Your task to perform on an android device: I'm interested in reading the book "As a Man Thinketh" on the Webnovel app since it seems wonderful from the cover.
Image 0: 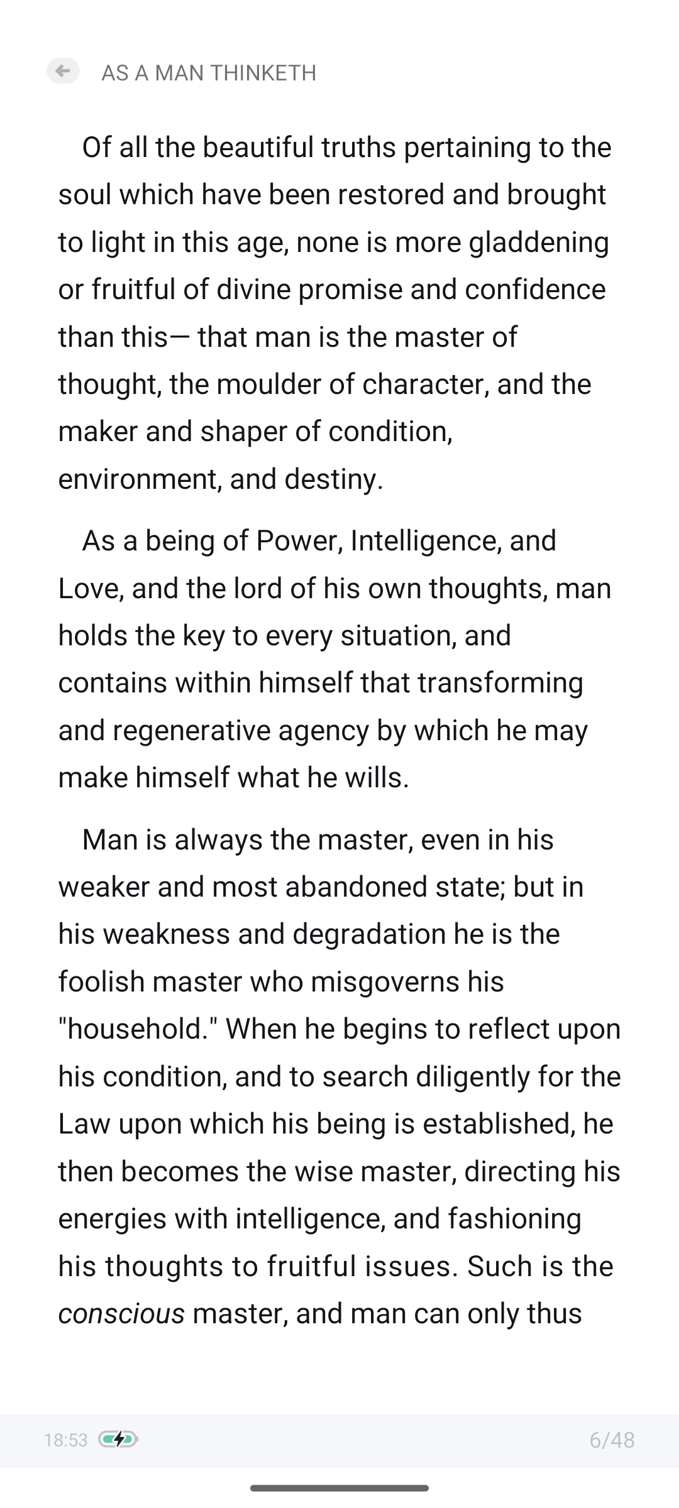
Swipe left to read more pages
Step 0: scroll right
Image 1: 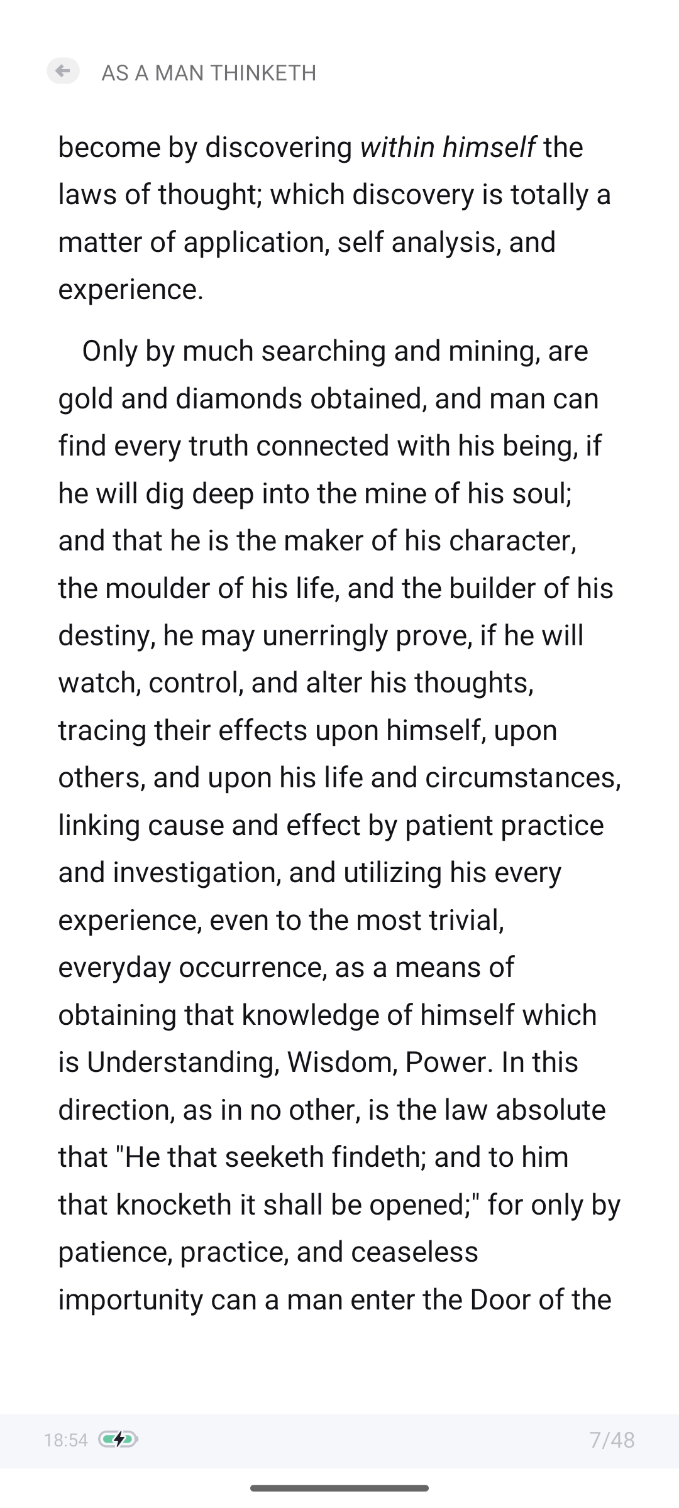
Swipe left to read more pages
Step 1: scroll right
Image 2: 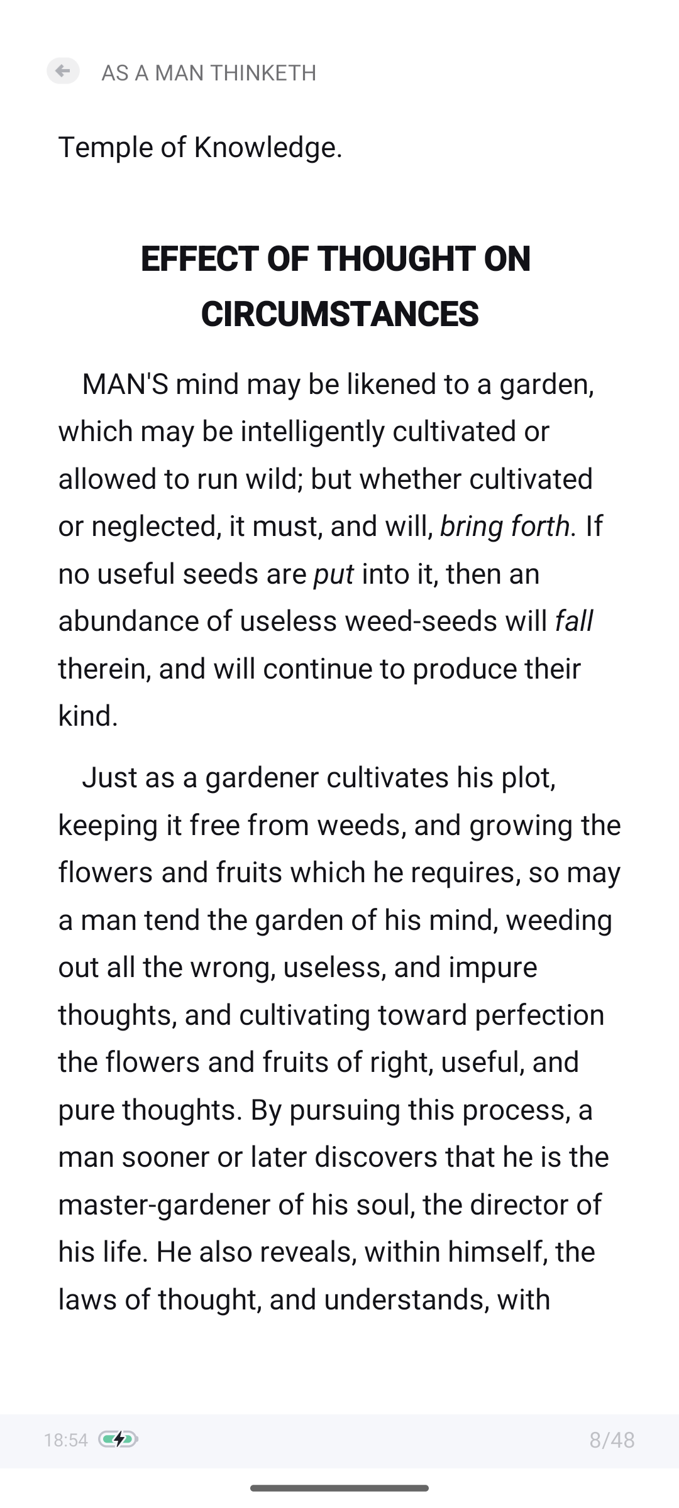
Swipe left to read more pages
Step 2: scroll right